Your task to perform on an android device: The t-shirt that was ordered by me for tomorrow is large, so I want to cancel this order.
Image 0: 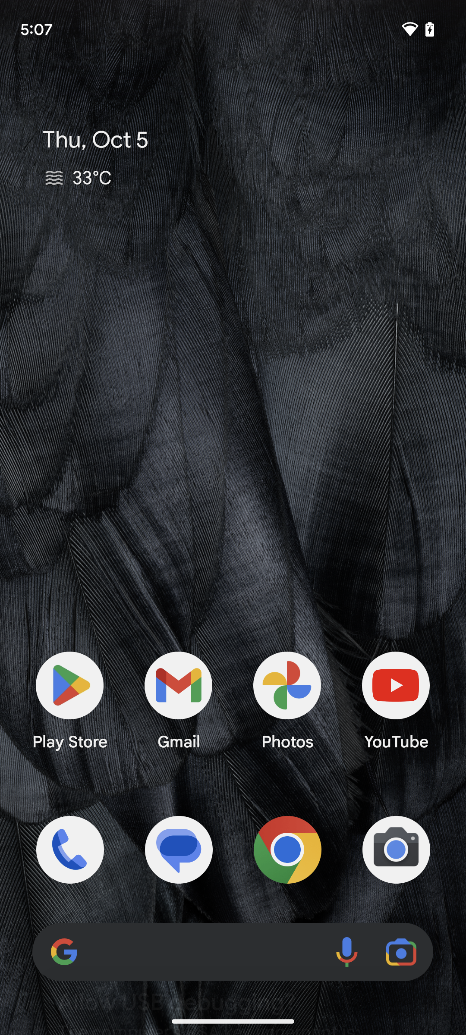
Open the Amazon app.
Step 0: open app "Amazon"
Image 1: 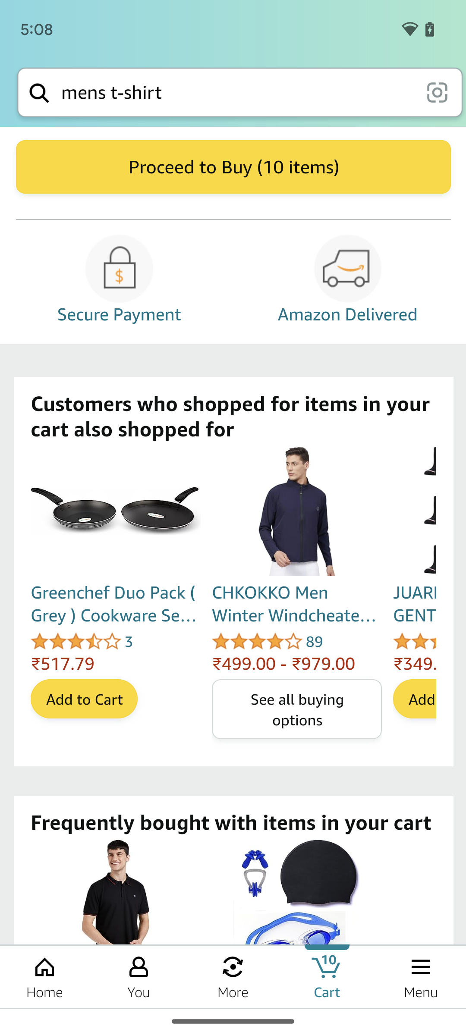
Tap the cart icon at the bottom of the screen.
Step 1: click (327, 976)
Image 2: 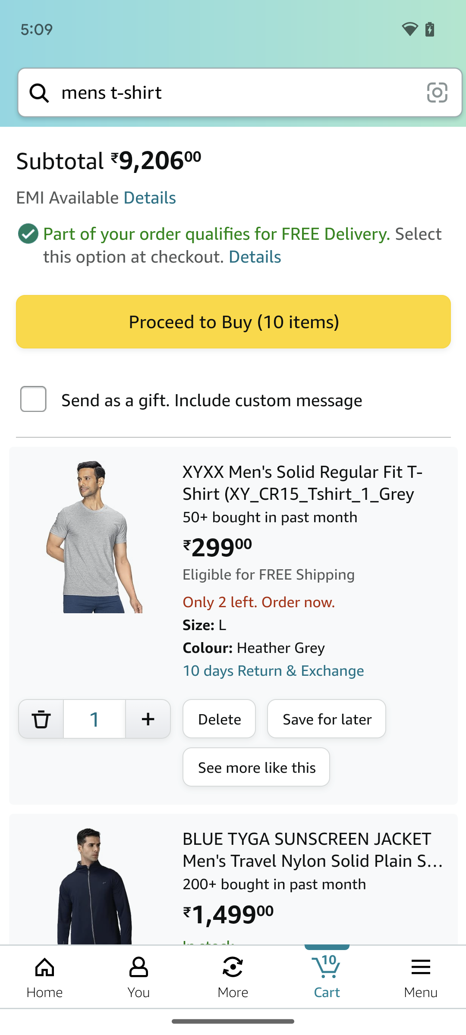
Tap the delete icon at the side of the t-shirt.
Step 2: click (219, 718)